Your task to perform on an android device: I want to increase the font size in the Webnovel app by two scales because the current text size is difficult to read.
Image 0: 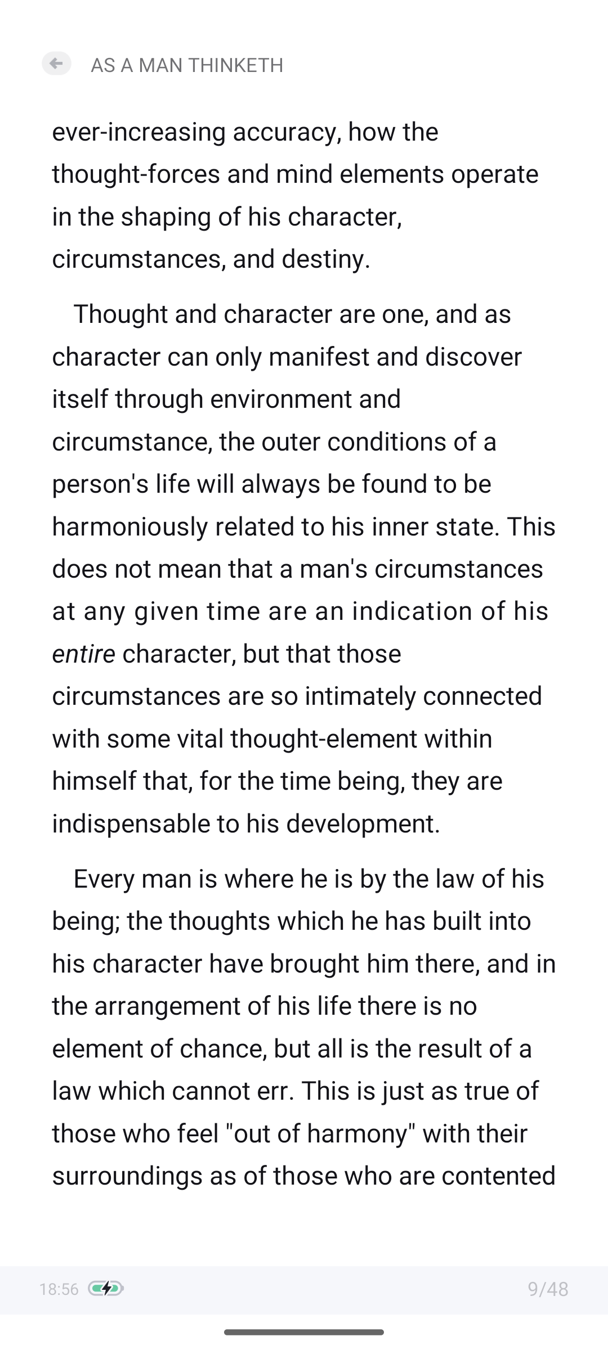
Tap on the screen to view Hidden Controls
Step 0: click (305, 615)
Image 1: 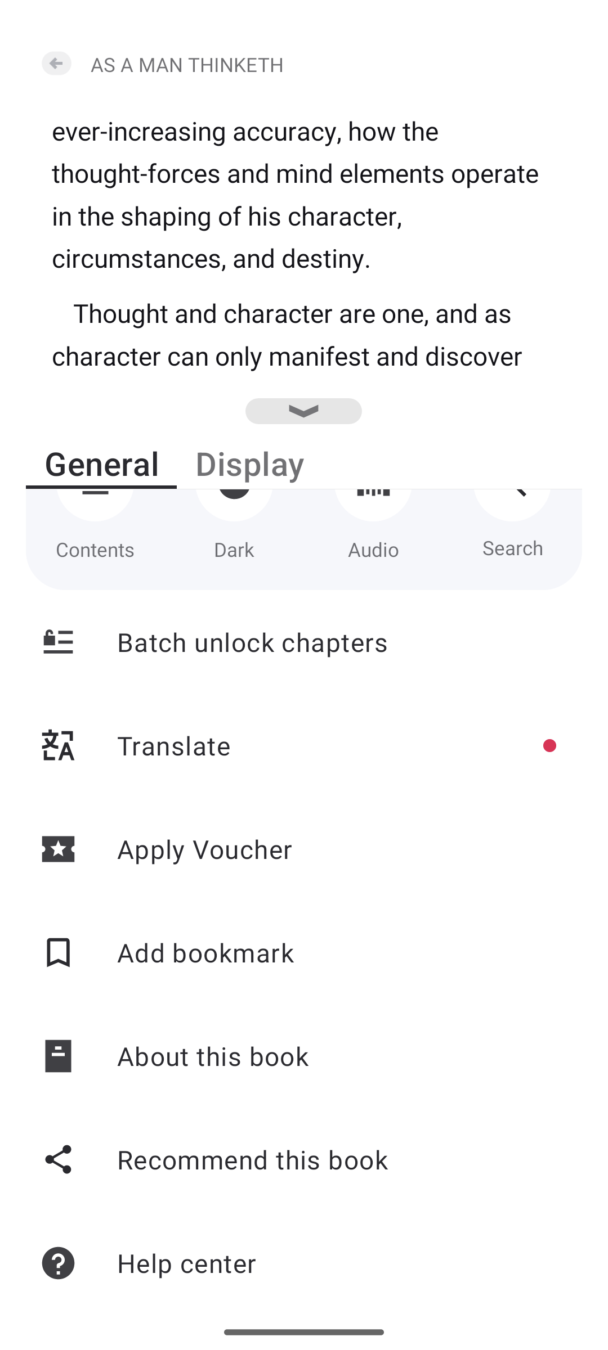
Go to the Display option
Step 1: click (249, 462)
Image 2: 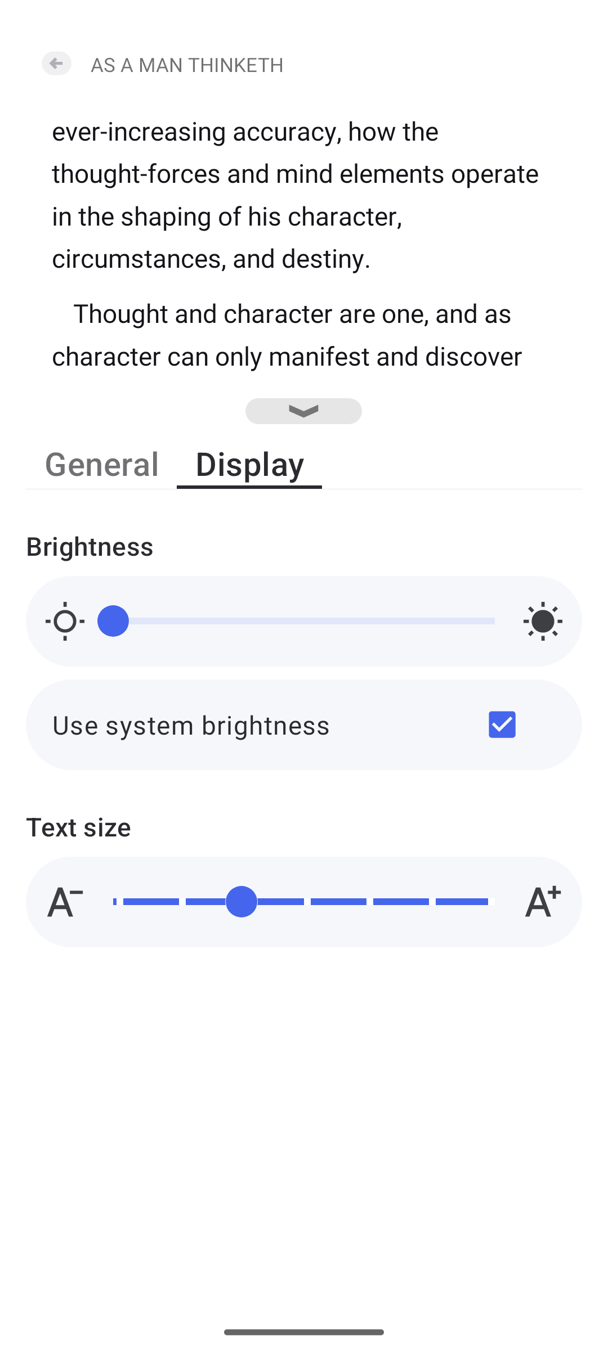
Swipe right the Text size slider by 2 scale
Step 2: scroll left
Image 3: 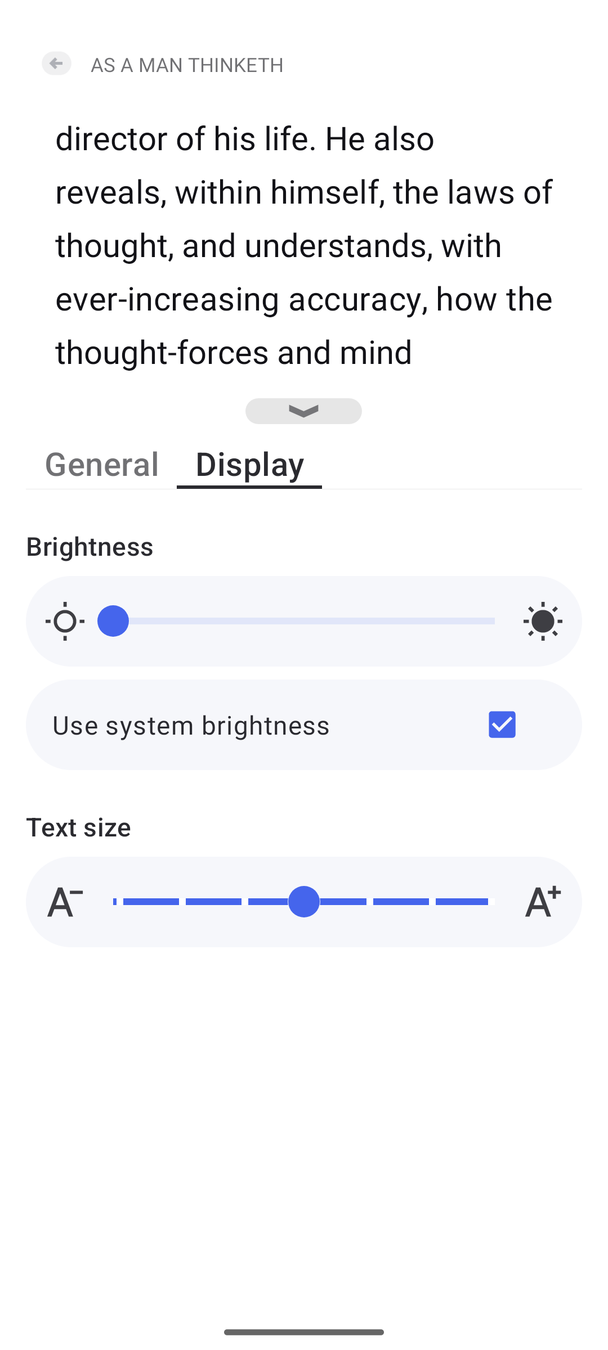
Swipe right the Text size slider by 2 scale
Step 3: click (366, 900)